Your task to perform on an android device: I am yet not finished with my work and my Alarm start ringing , Snooze the 8:25 PM Alarm for 10 minutes in the Clock app
Image 0: 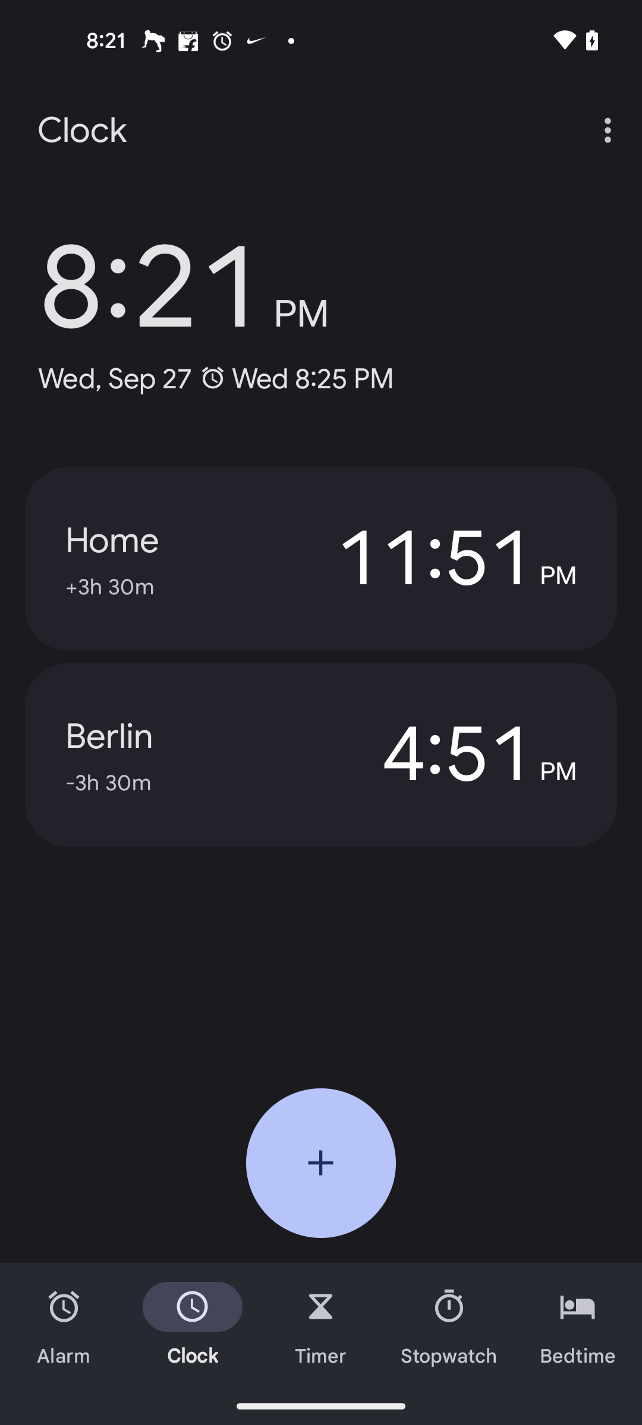
Go to the Alarm section
Step 0: click (64, 1325)
Image 1: 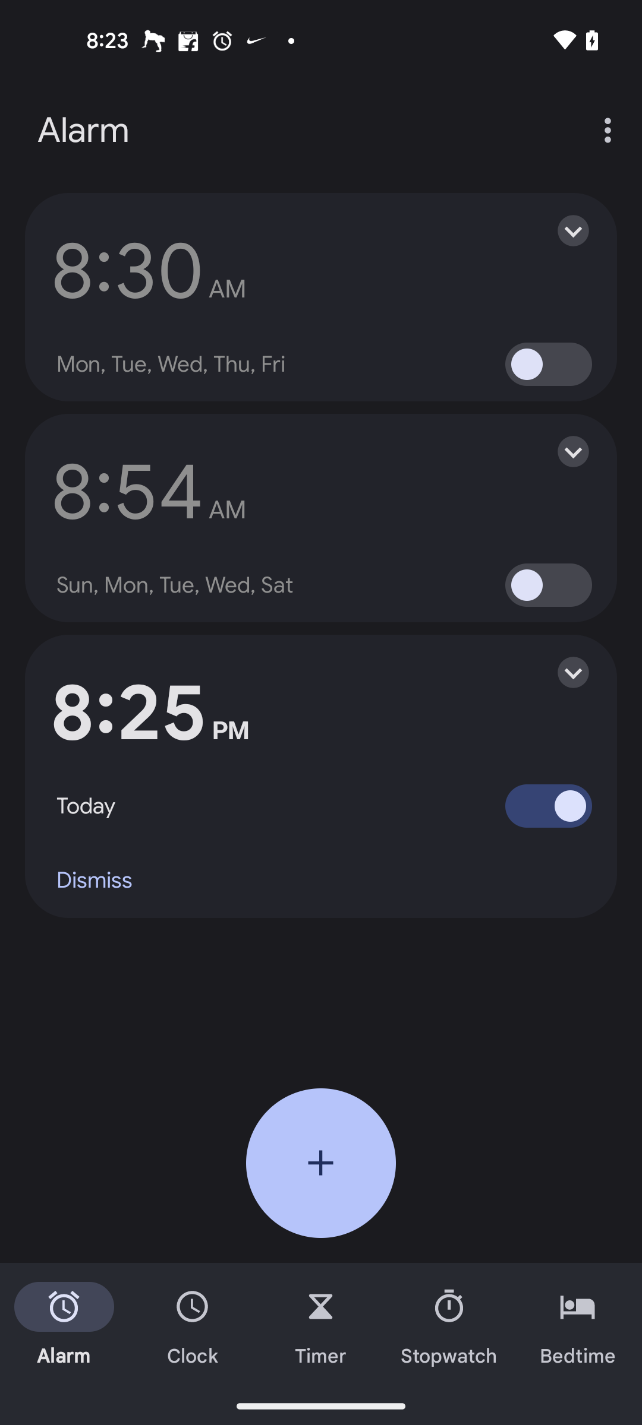
Click on the three dots more button at the top right corner of the screen
Step 1: click (610, 129)
Image 2: 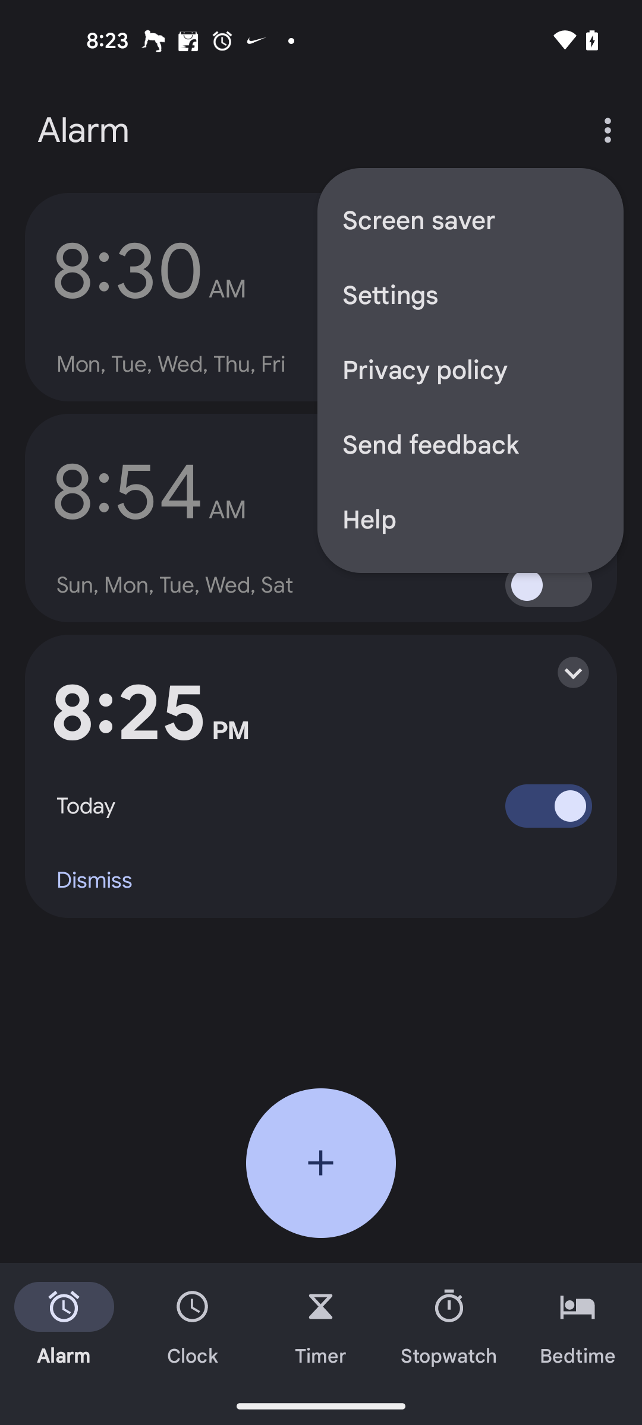
Go to the Settings
Step 2: click (470, 295)
Image 3: 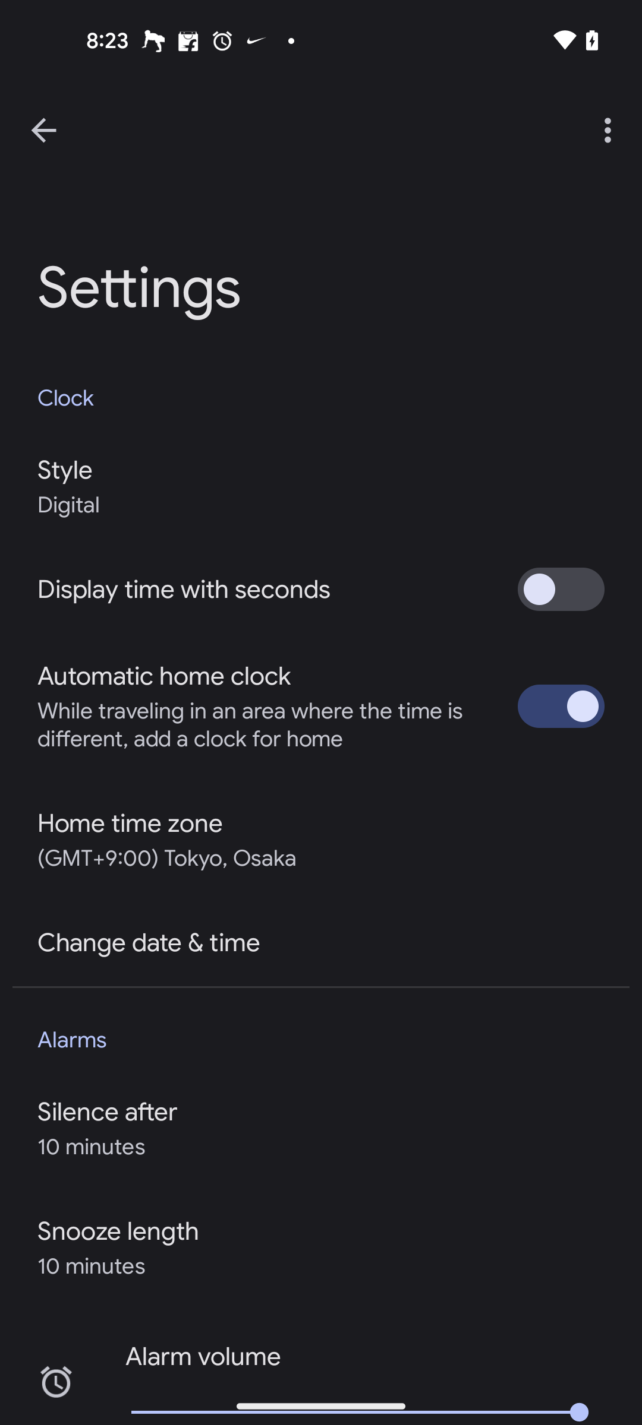
Click on the Snooze length setting
Step 3: click (91, 1266)
Image 4: 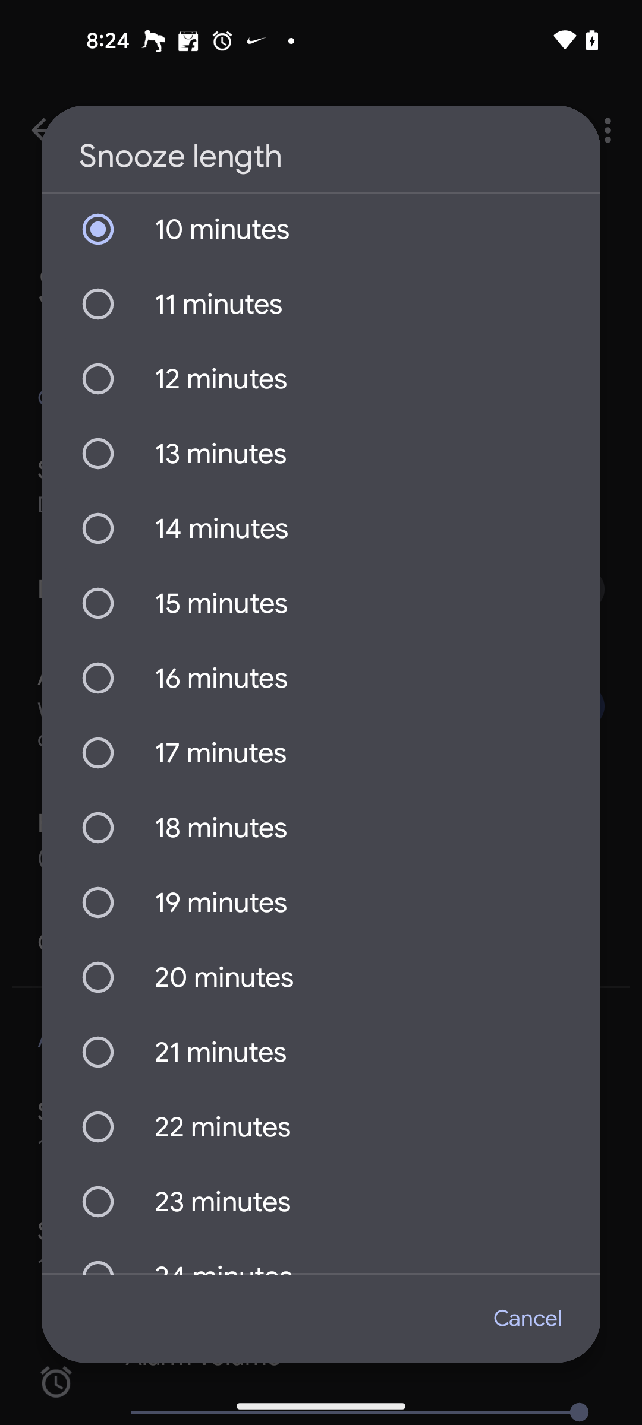
Click on the cancel button in the pop up
Step 4: click (527, 1318)
Image 5: 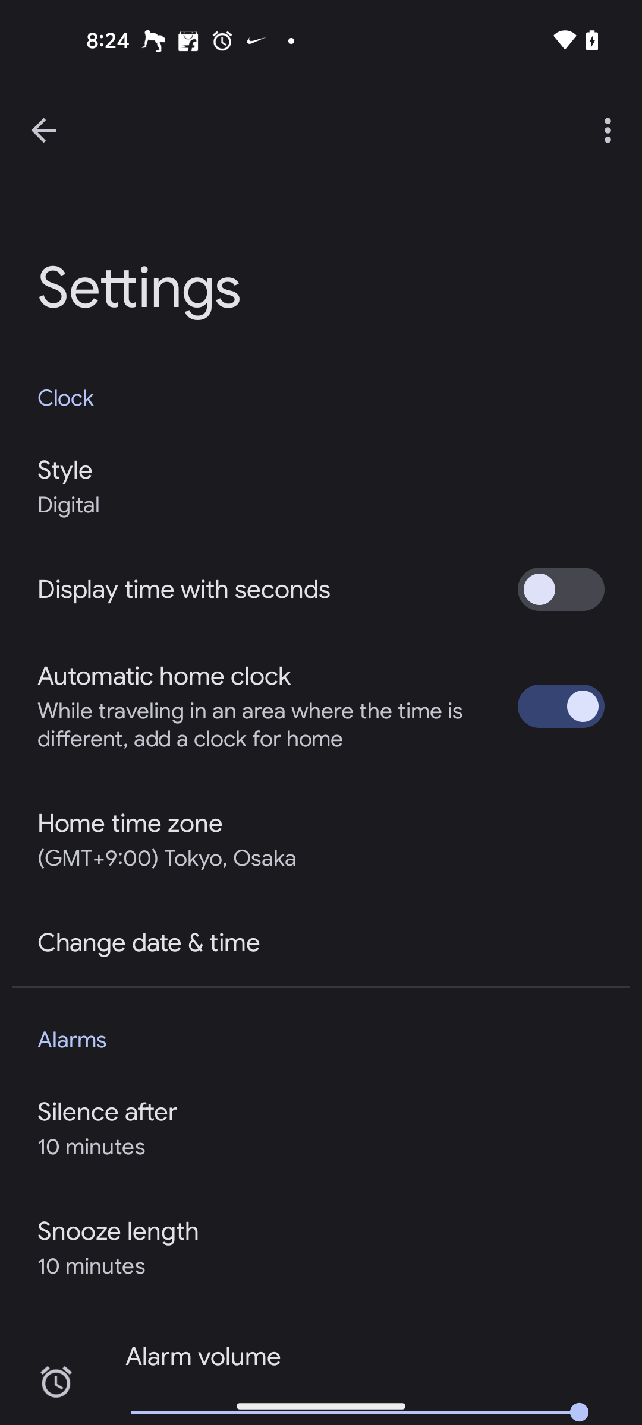
Click on the Snooze button in the floating window
Step 5: wait
Image 6: 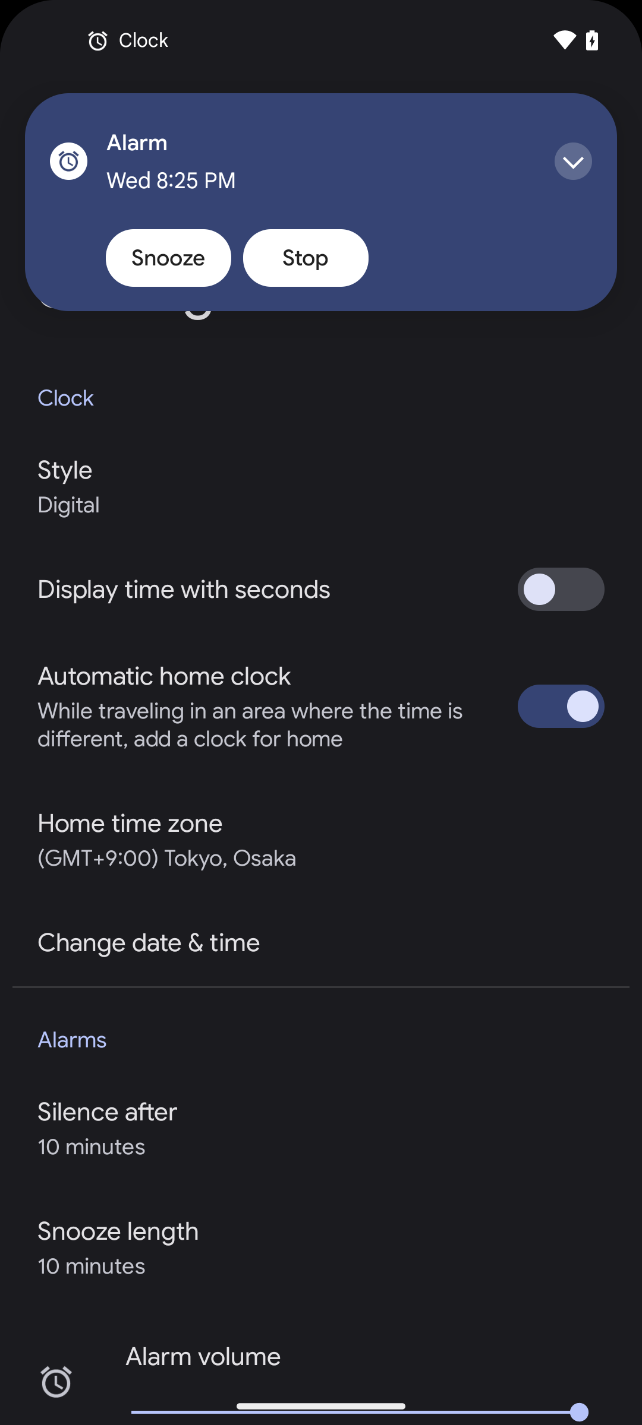
Click on the Snooze button in the floating window
Step 6: click (168, 258)